Your task to perform on an android device: Since skipping a lesson would not be a healthy habit, I should finish the one that is now open on Duolingo app.
Image 0: 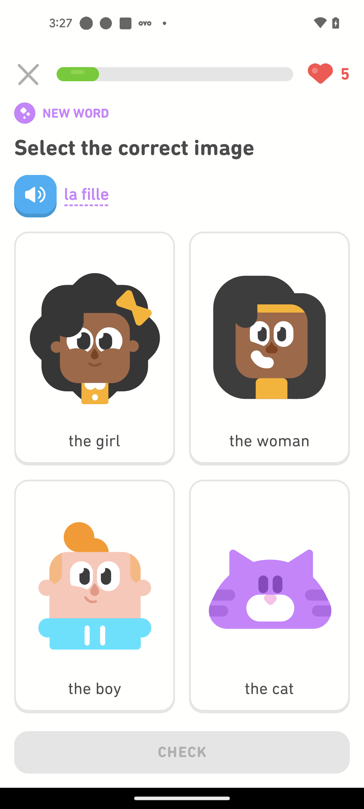
Click on the woman option
Step 0: click (264, 418)
Image 1: 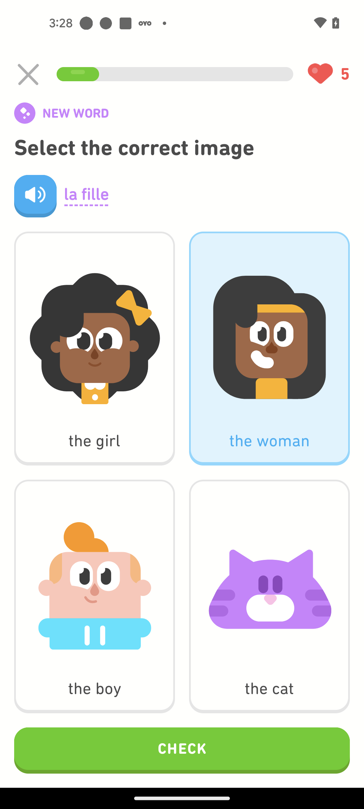
Click on the Check button
Step 1: click (182, 750)
Image 2: 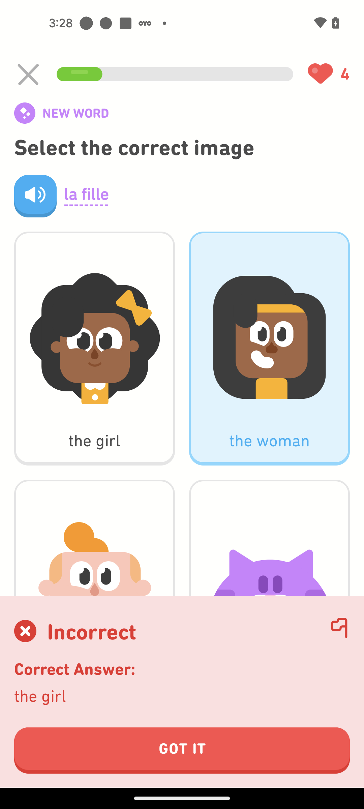
Click on the Got it button
Step 2: click (182, 750)
Image 3: 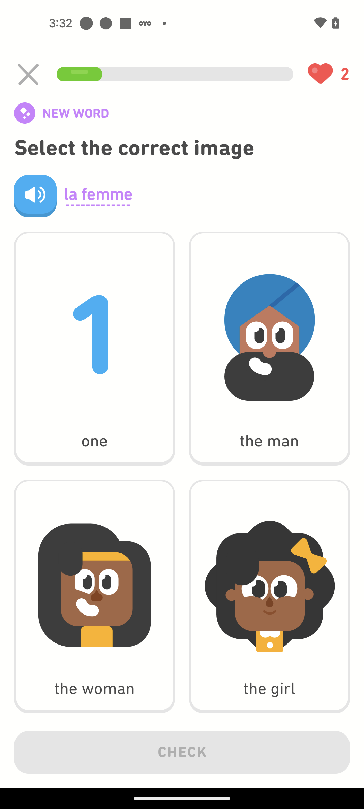
Click on The girl option
Step 3: click (286, 663)
Image 4: 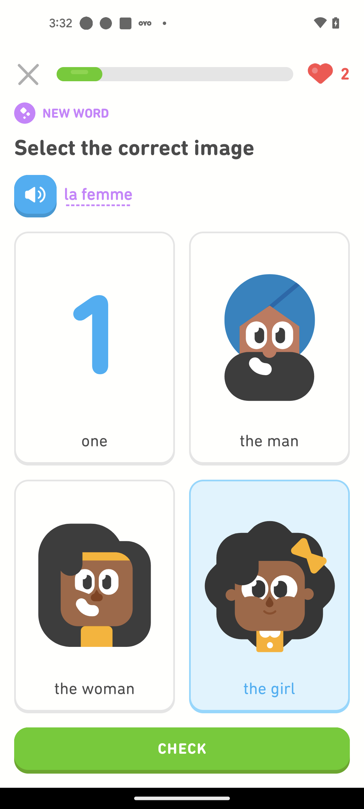
Click on the Check button
Step 4: click (182, 750)
Image 5: 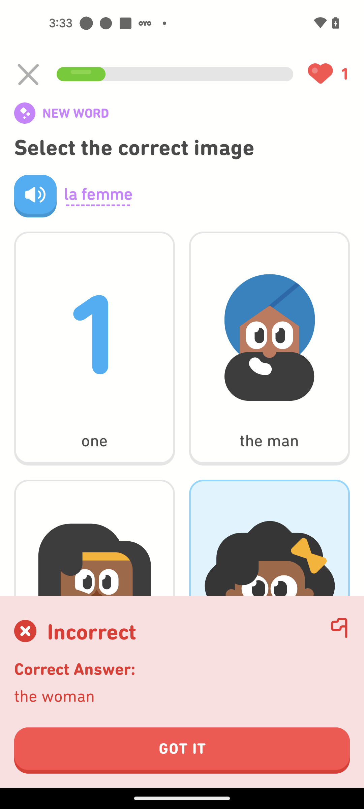
Click on the Got it button
Step 5: click (182, 750)
Image 6: 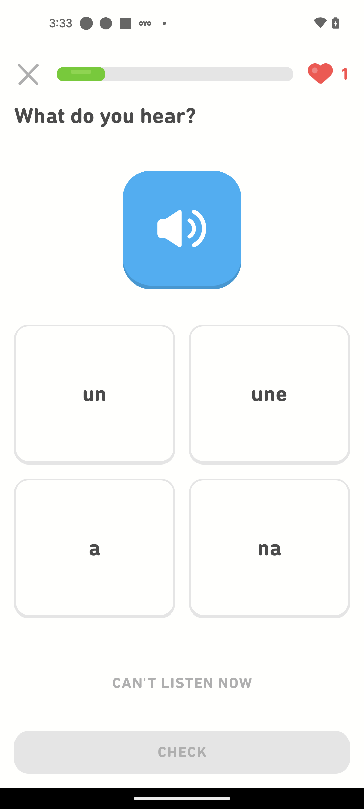
Click on the speaker icon to hear
Step 6: click (187, 233)
Image 7: 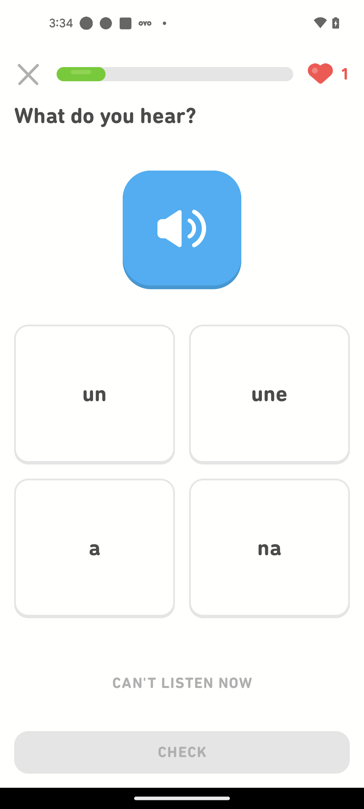
Click on the Une option
Step 7: click (269, 394)
Image 8: 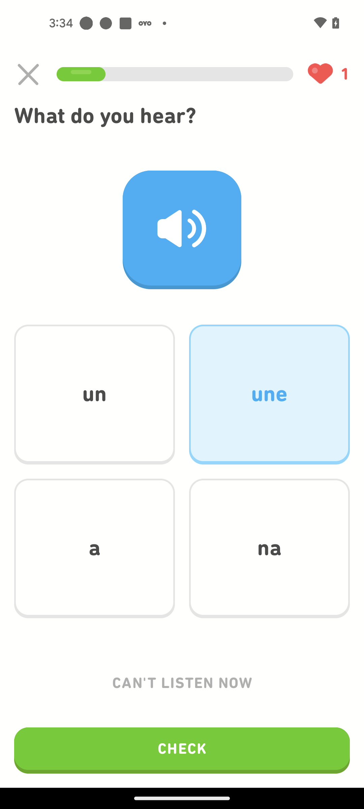
Click on the Check button
Step 8: click (182, 750)
Image 9: 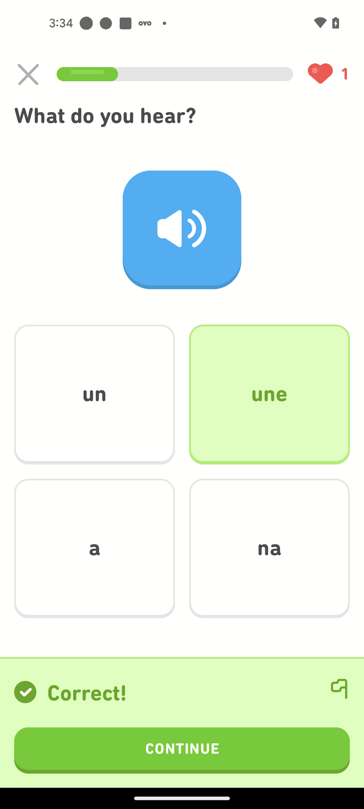
Click on the Continue button
Step 9: click (182, 750)
Image 10: 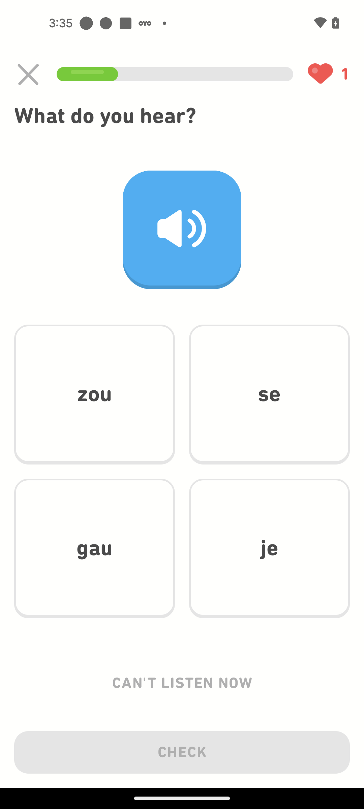
Click on the speaker icon to hear
Step 10: click (180, 230)
Image 12: 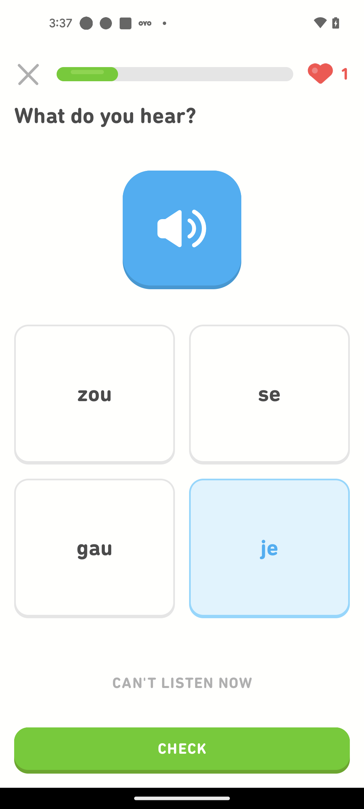
Click on the Check button
Step 12: click (182, 750)
Image 13: 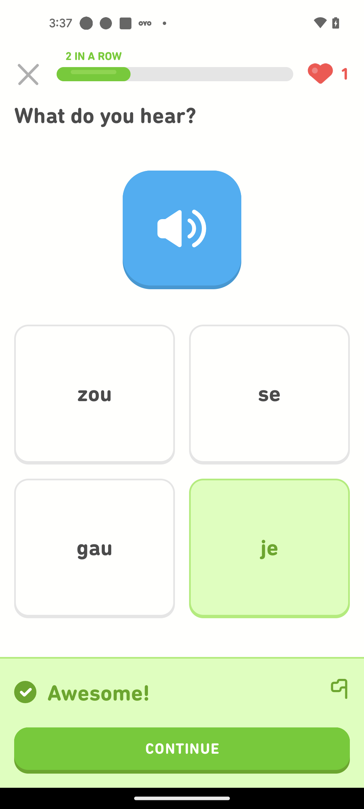
Click on the Continue button
Step 13: click (182, 750)
Image 14: 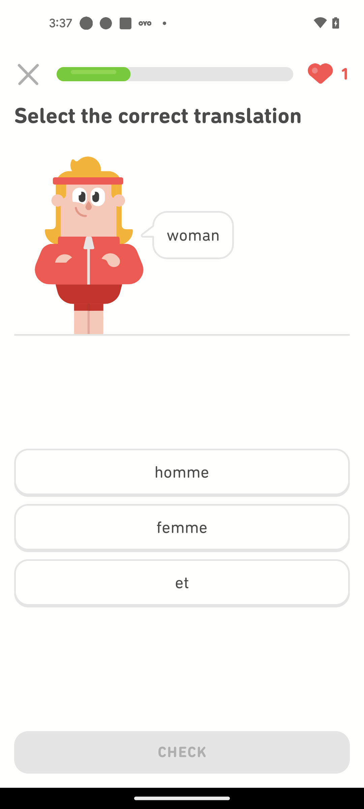
Click on the femme option
Step 14: click (182, 527)
Image 15: 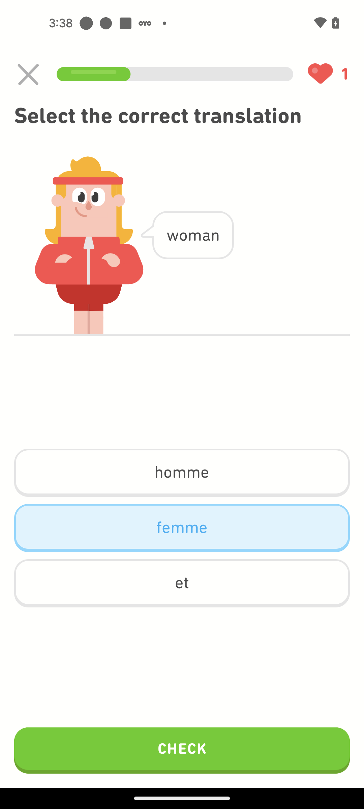
Click on the Check button
Step 15: click (182, 750)
Image 16: 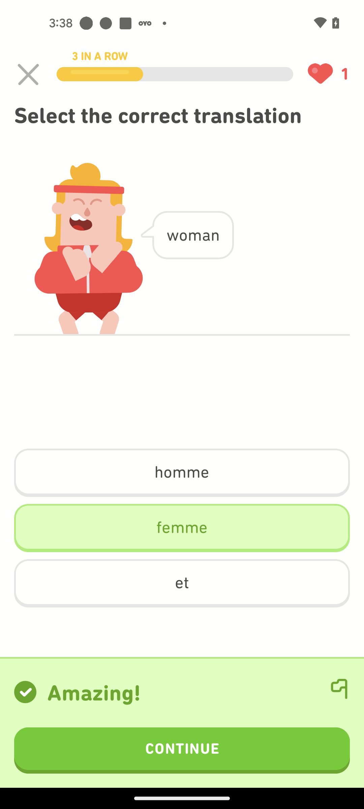
Click on the Continue button
Step 16: click (182, 750)
Image 17: 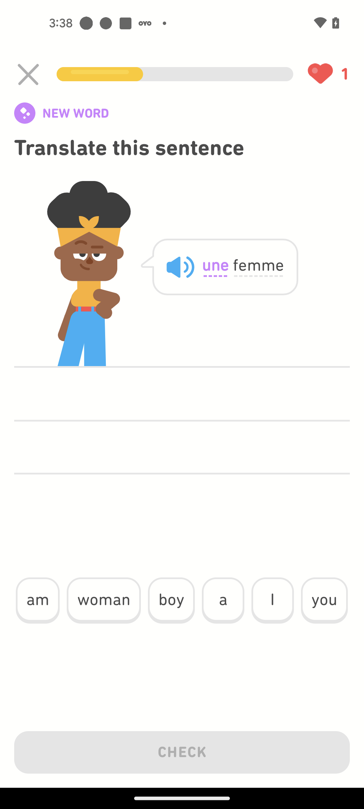
Click on the "a" option
Step 17: click (221, 601)
Image 18: 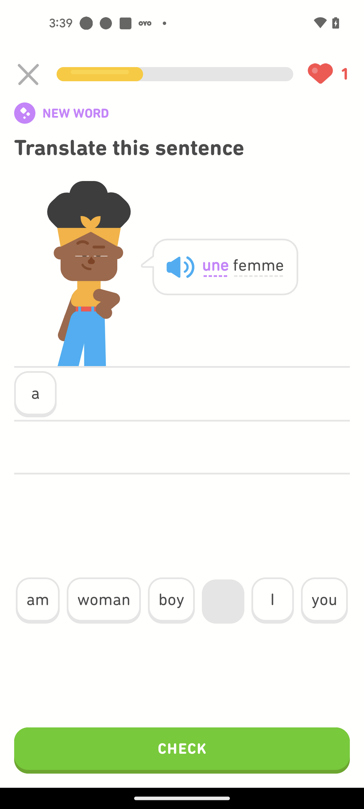
Click on the "woman" option
Step 18: click (103, 599)
Image 19: 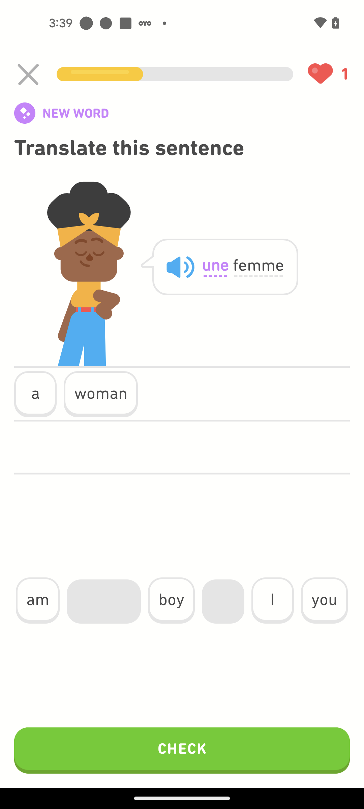
Click on the Check button
Step 19: click (182, 750)
Image 20: 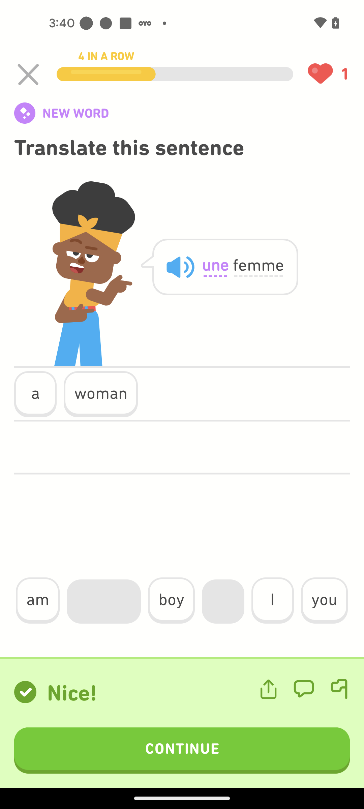
Click on the Continue button
Step 20: click (182, 750)
Image 22: 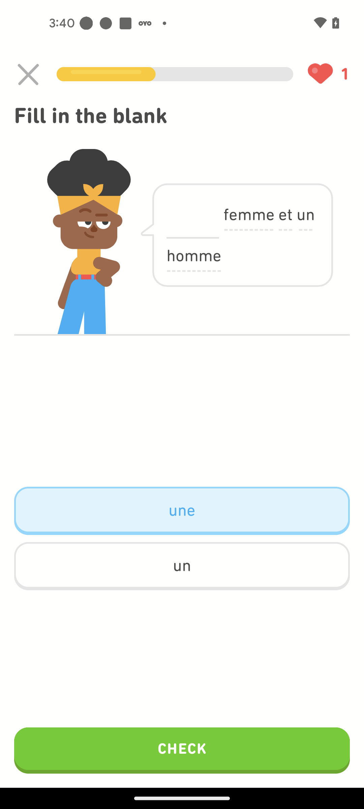
Click on the Check button
Step 22: click (182, 750)
Image 23: 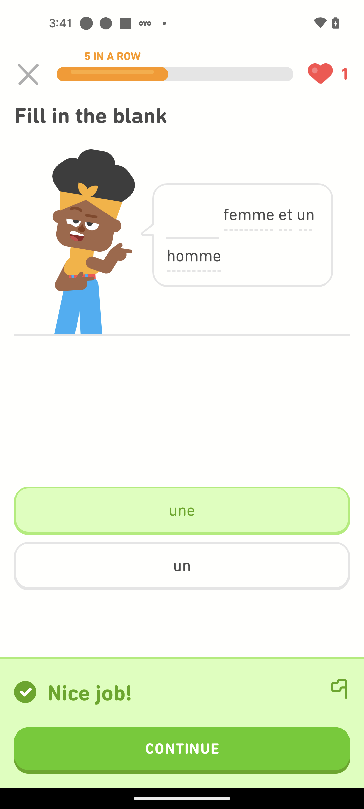
Click on the Continue button
Step 23: click (182, 750)
Image 25: 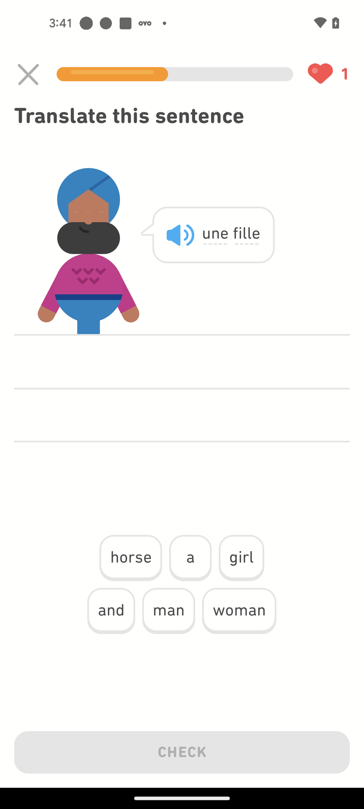
Click on the "a" option
Step 25: click (191, 557)
Image 26: 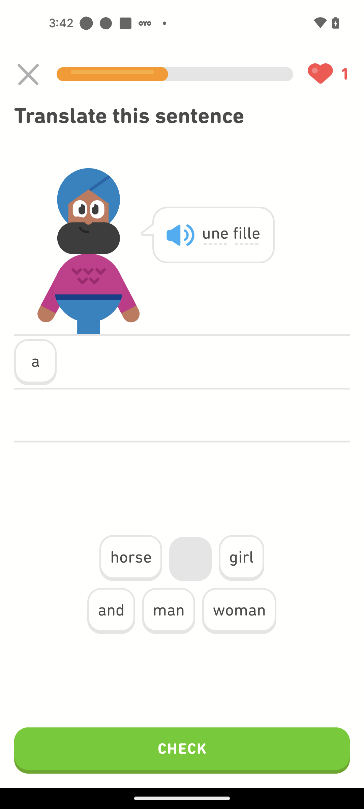
Click on the "girl" option
Step 26: click (241, 557)
Image 27: 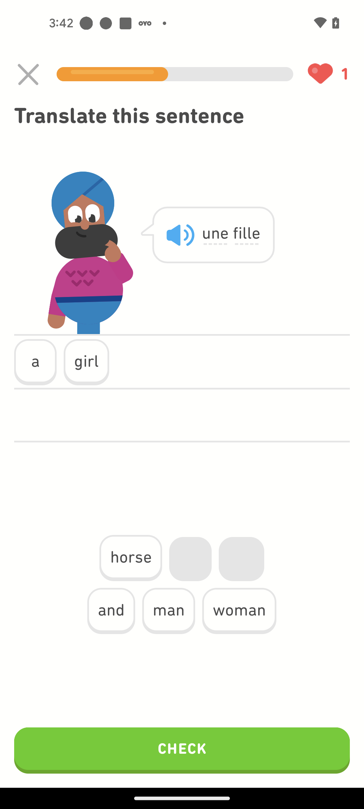
Click on the Check button
Step 27: click (182, 750)
Image 28: 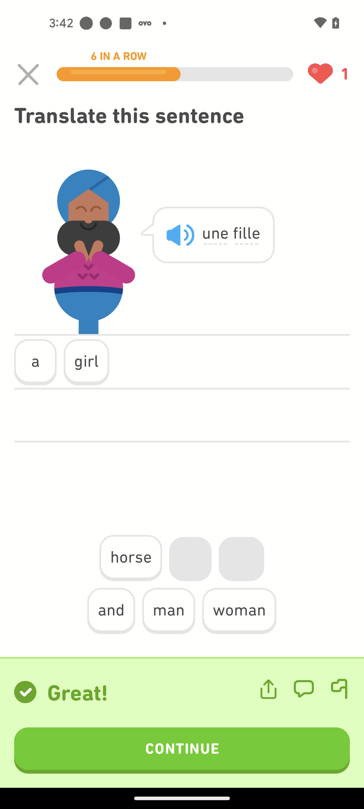
Click on the Continue button
Step 28: click (182, 750)
Image 30: 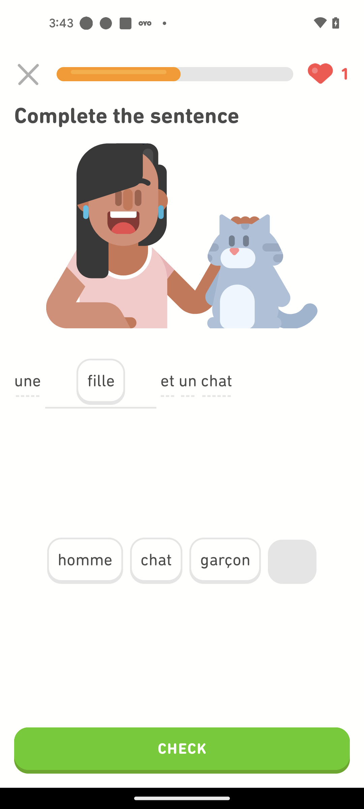
Click on the Check button
Step 30: click (182, 750)
Image 31: 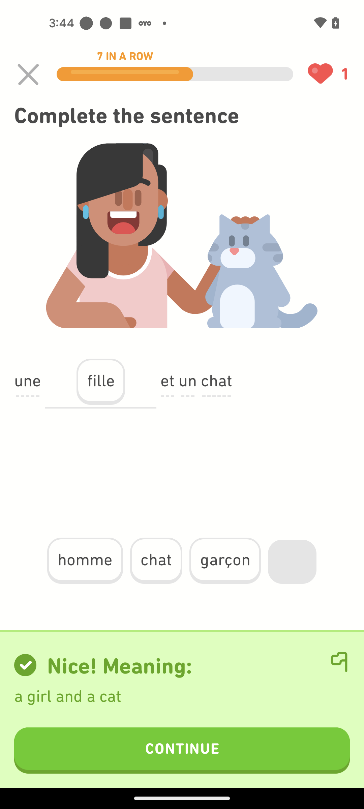
Click on the Continue button
Step 31: click (182, 750)
Image 32: 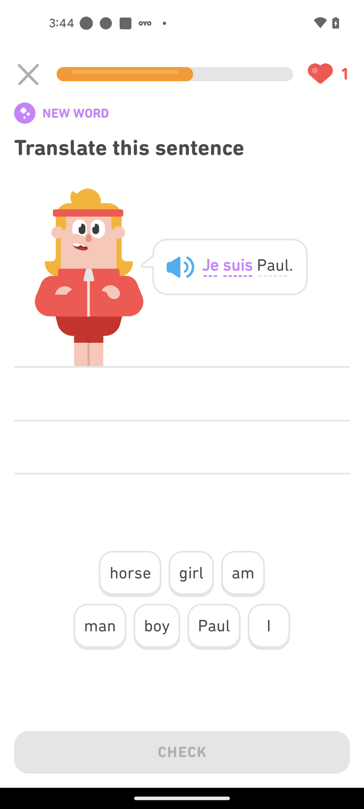
Click on the "I" option
Step 32: click (268, 625)
Image 33: 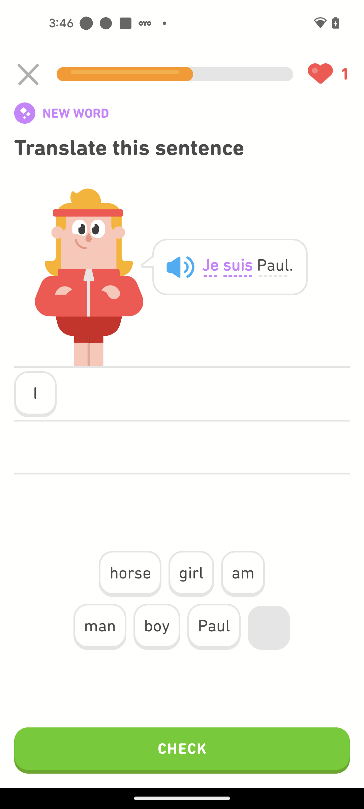
Click on the "am" option
Step 33: click (243, 573)
Image 34: 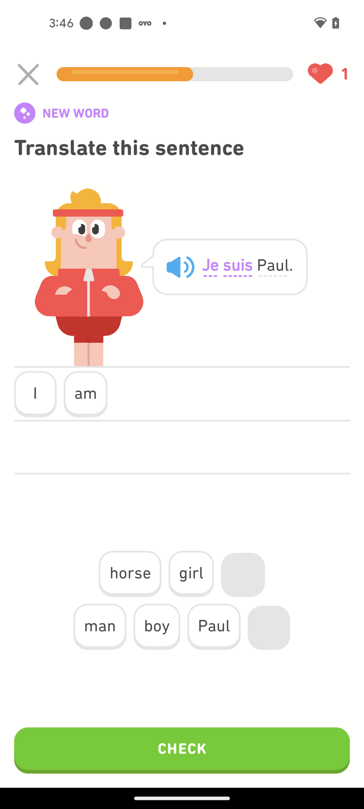
Click on the "Paul" option
Step 34: click (214, 626)
Image 35: 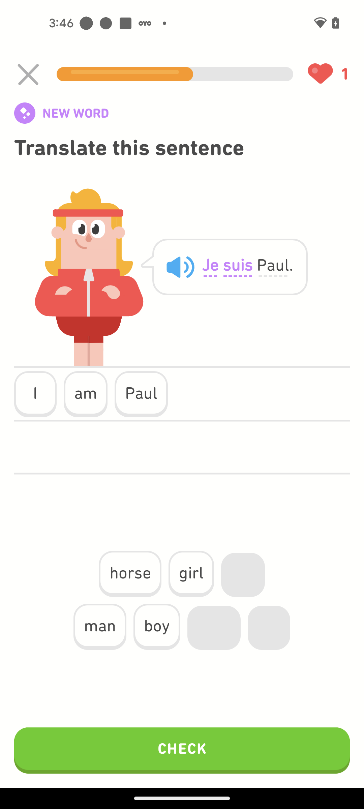
Click on the Check button
Step 35: click (182, 750)
Image 36: 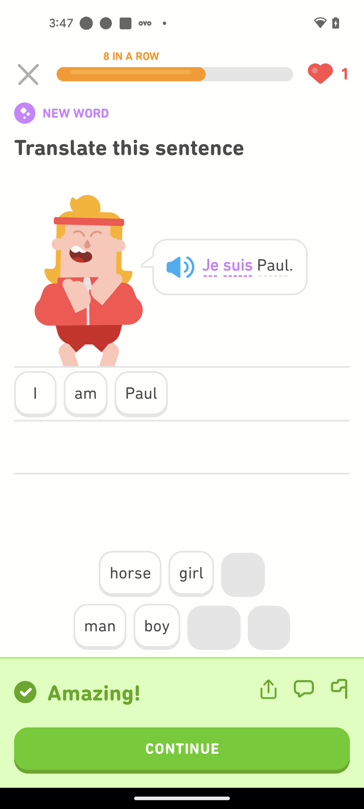
Click on the Continue button
Step 36: click (182, 750)
Image 37: 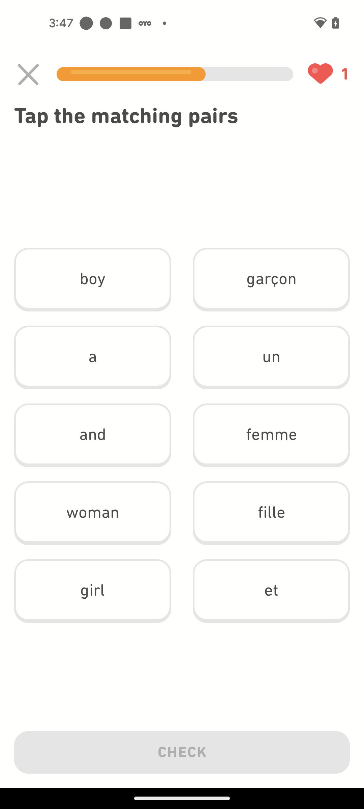
Click on the "a" option
Step 37: click (80, 355)
Image 38: 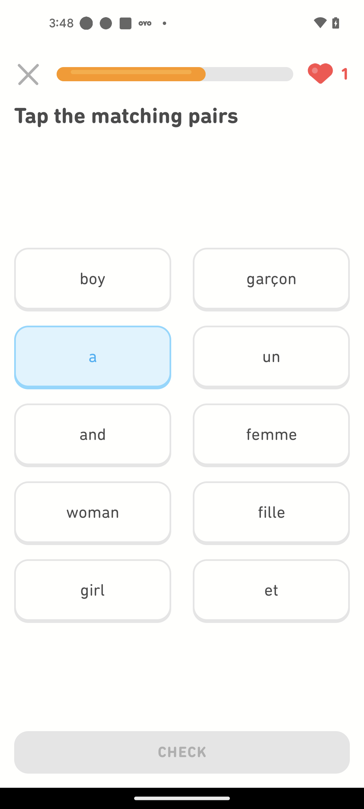
Click on the "un" option
Step 38: click (271, 356)